Your task to perform on an android device: Every weekend I go for a bike ride, and I want to track my cycling activity, so track my cycling workout in the JEFIT app.
Image 0: 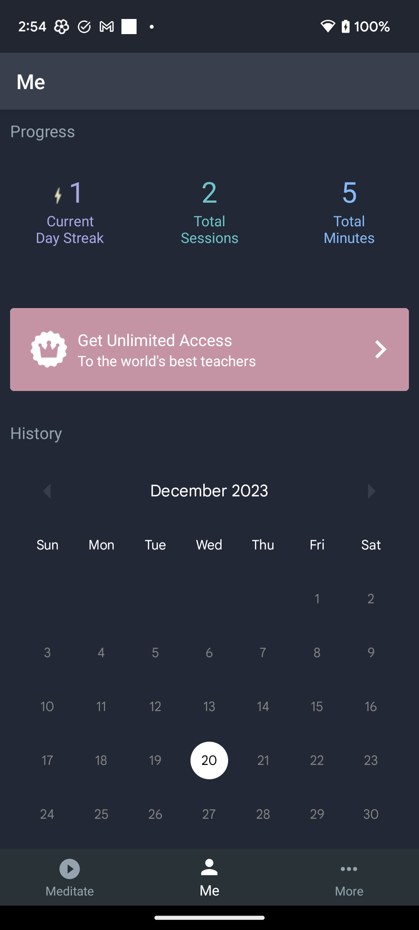
Open the JEFIT app.
Step 0: open app "JEFIT"